Your task to perform on an android device: I want to view details of Campus women's Lisa V n Navy walking shoes in the tata CLiQ app
Image 0: 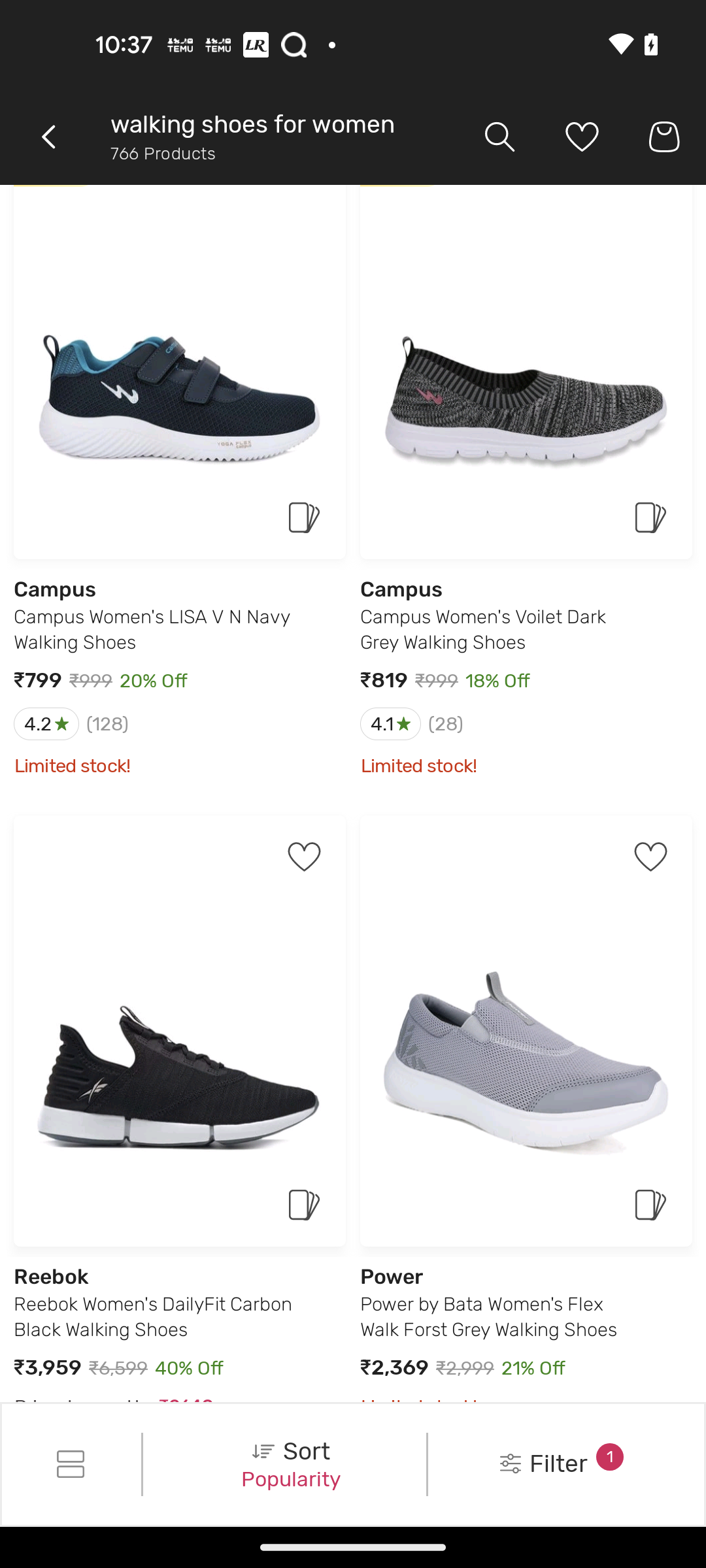
Open the Campus women's Lisa V n Navy walking shoes
Step 0: click (196, 411)
Image 1: 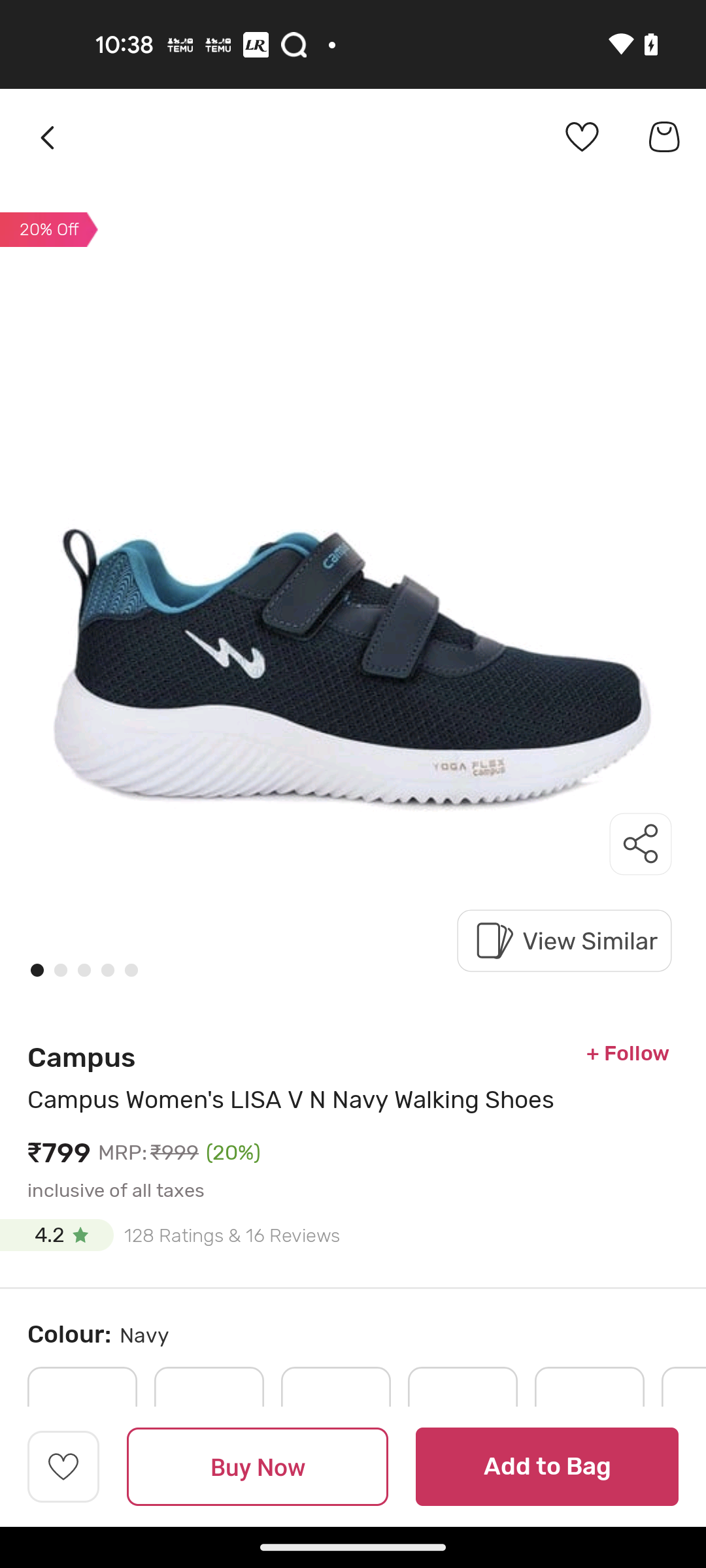
Swipe up to view product details
Step 1: scroll down
Image 2: 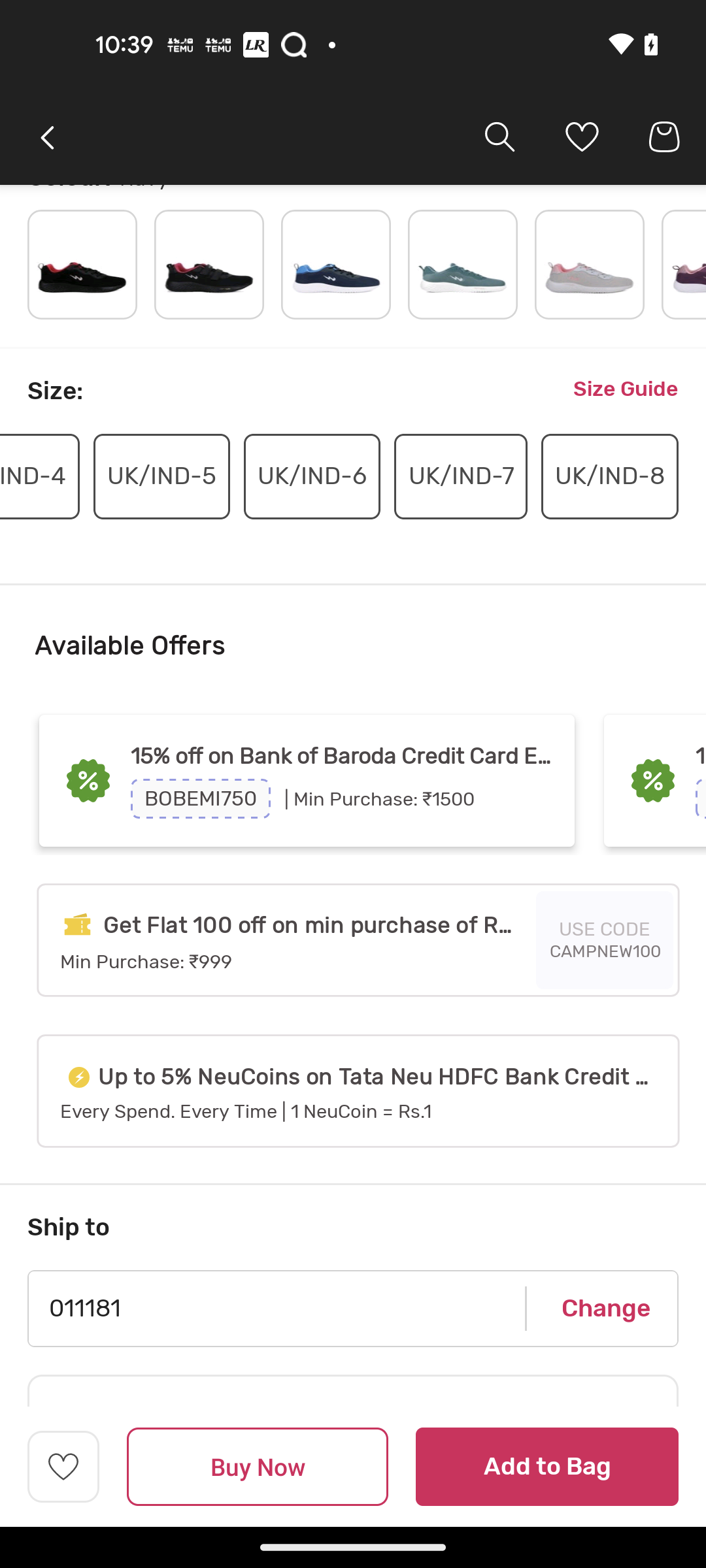
Swipe up to view product details
Step 2: scroll down